Your task to perform on an android device: Due to less network towers in my locality. Many times, I am out of the network area but I need to access the Report file every time due to work. Make an Report file available in offline mode.
Image 0: 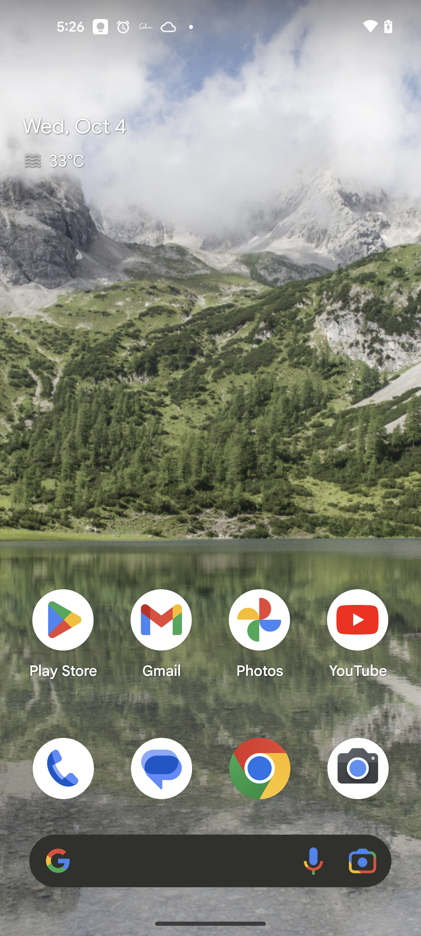
Open the Google drive app
Step 0: open app "Drive"
Image 1: 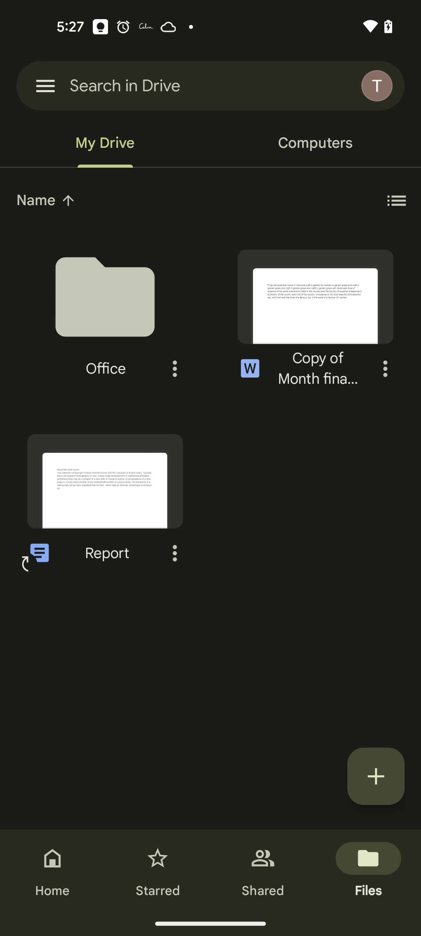
Click on the Office folder
Step 1: click (104, 296)